Your task to perform on an android device: I want to manage my Google Drive storage to check how much storage is left.
Image 0: 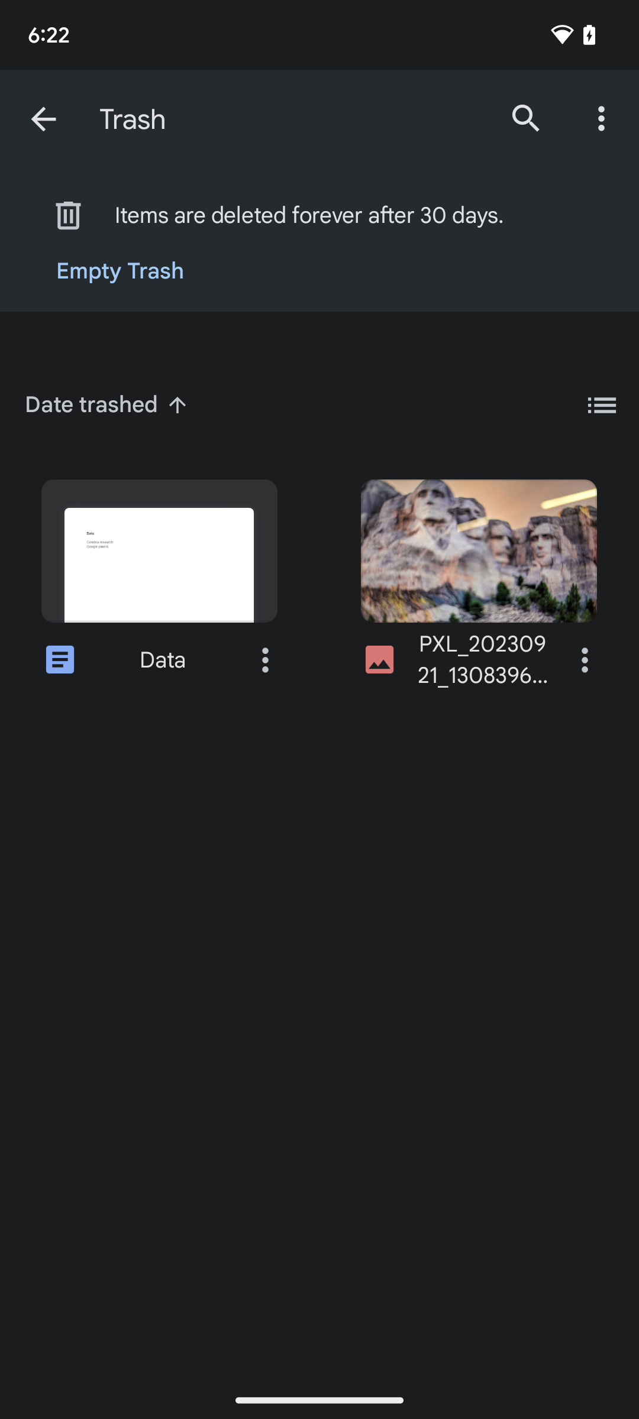
Click on the Back button on the top left corner of the screen.
Step 0: click (43, 119)
Image 1: 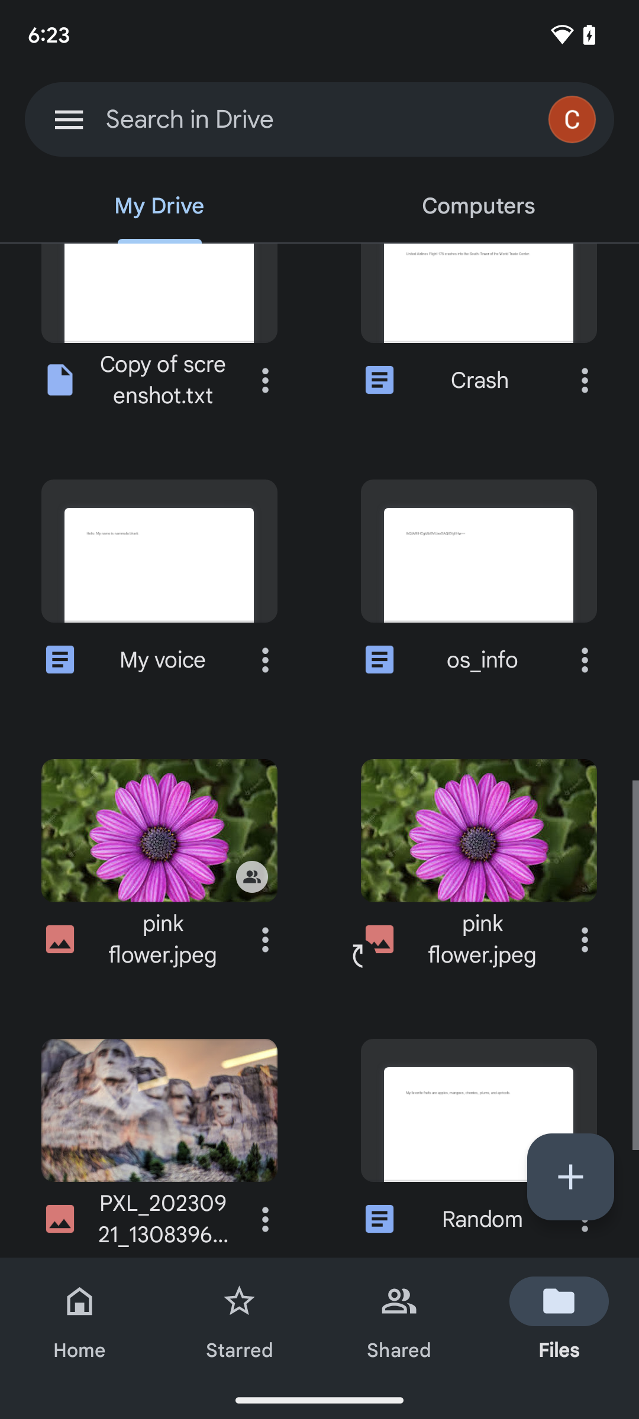
Click on the three lines icon on the top left corner of the screen.
Step 1: click (69, 119)
Image 2: 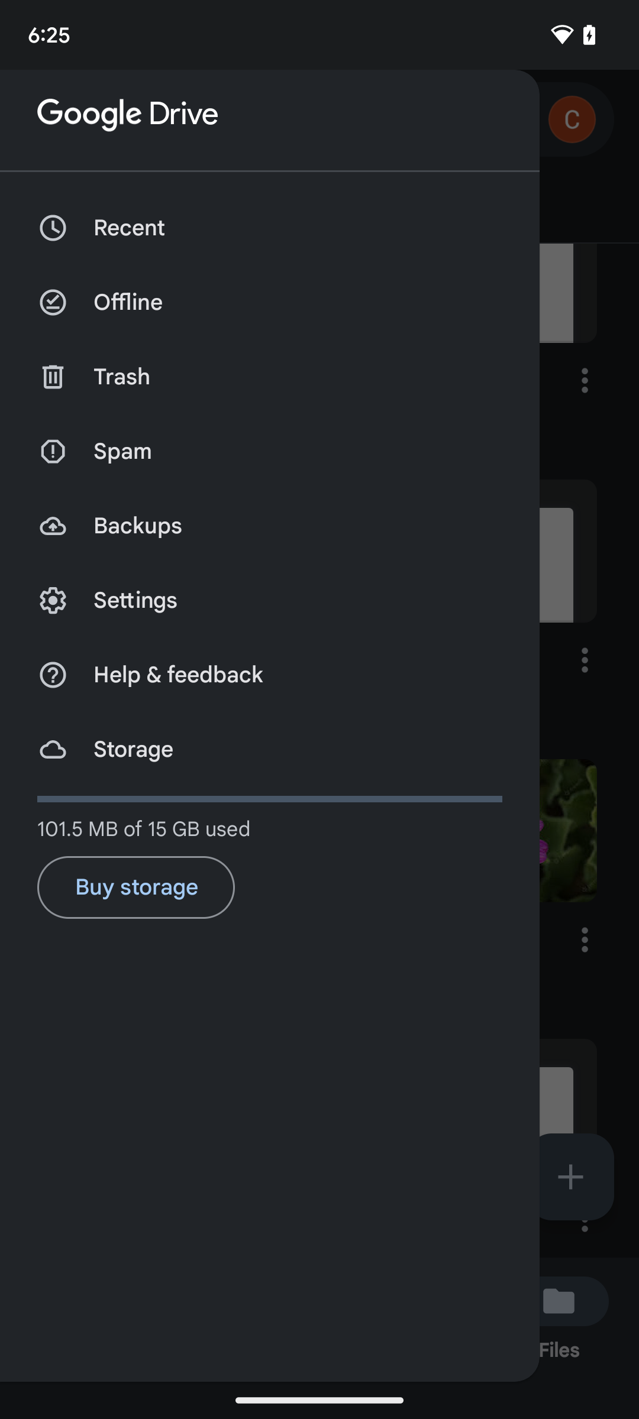
Click on the Storage button on the screen.
Step 2: click (270, 749)